Your task to perform on an android device: If I want to stay motivated to meditate, I should keep track of my progress with the Simple Habit app.
Image 1: 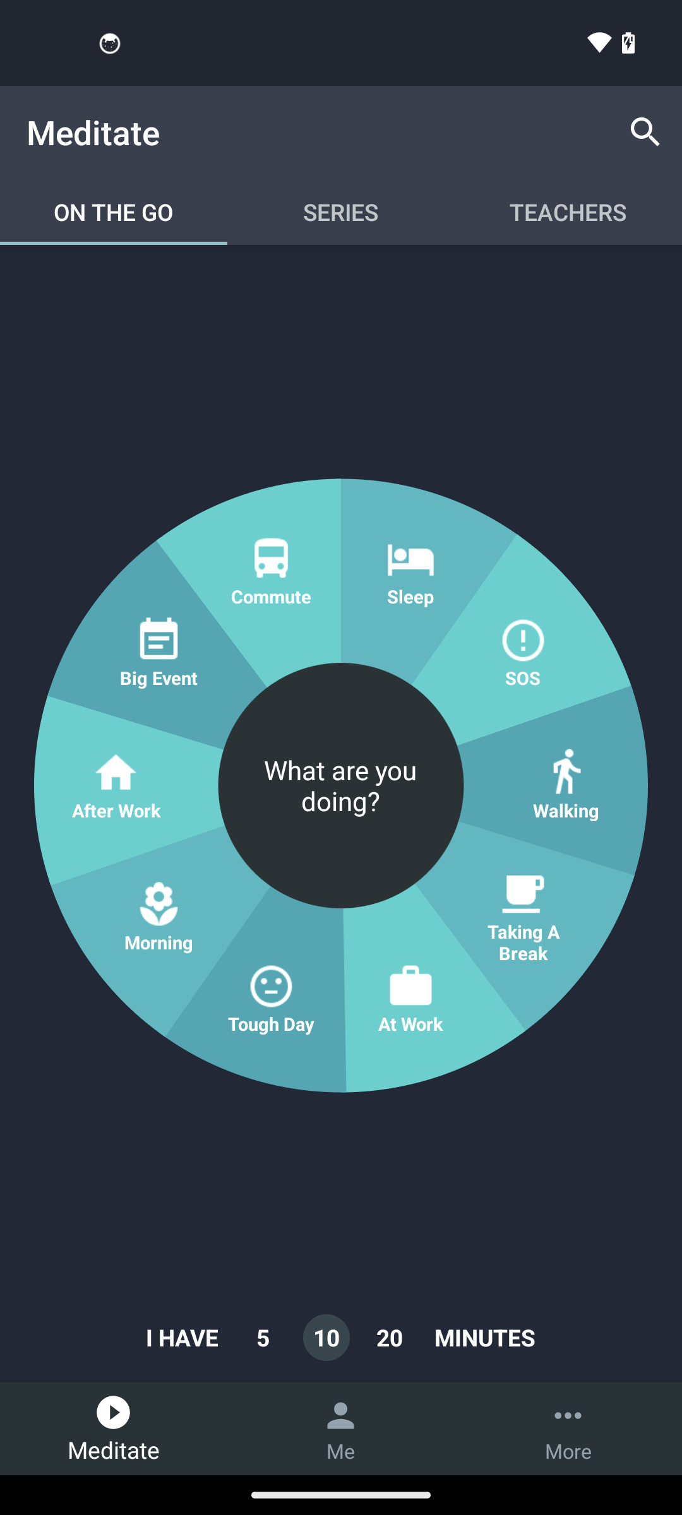
Go to the profile tab
Step 1: click (341, 1429)
Image 2: 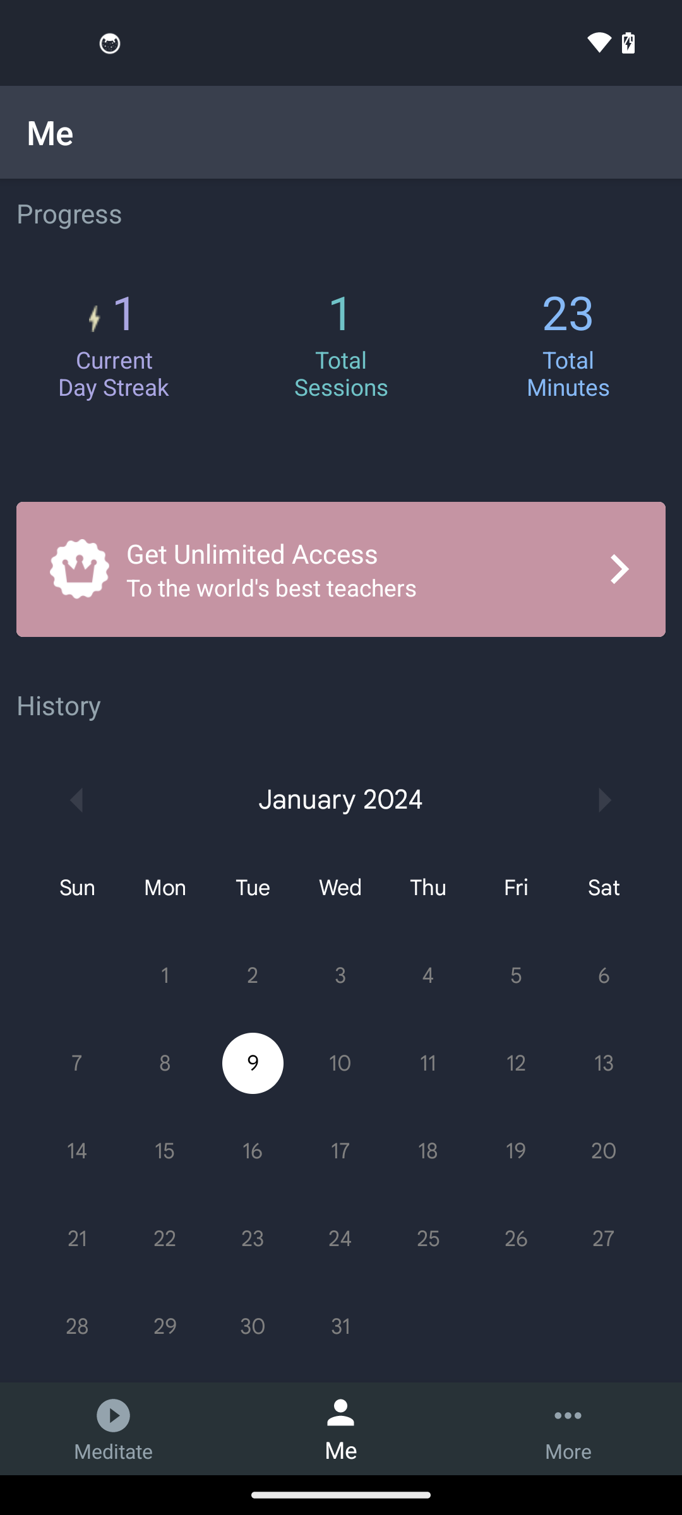
Swipe up for more progress
Step 2: scroll down